Your task to perform on an android device: I want to get notification 30 minutes before any event
Image 0: 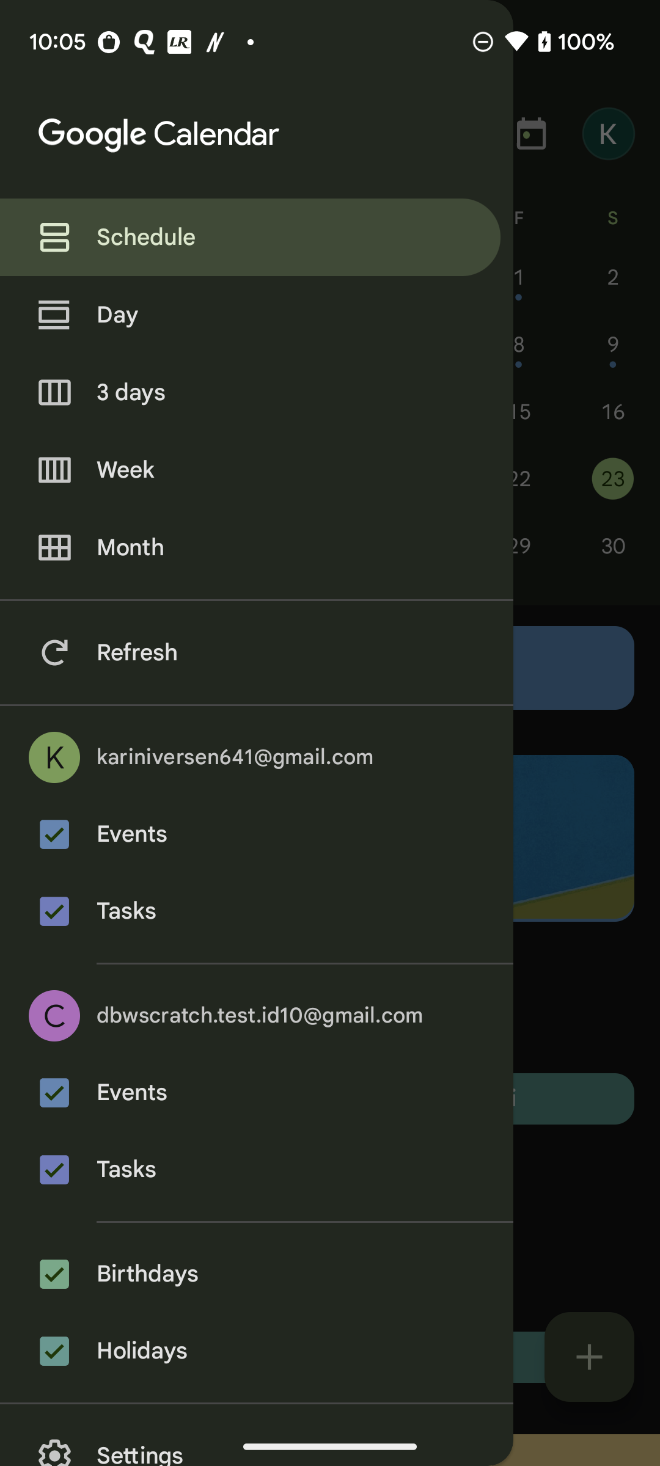
Click on the Settings icon option
Step 0: click (330, 1450)
Image 1: 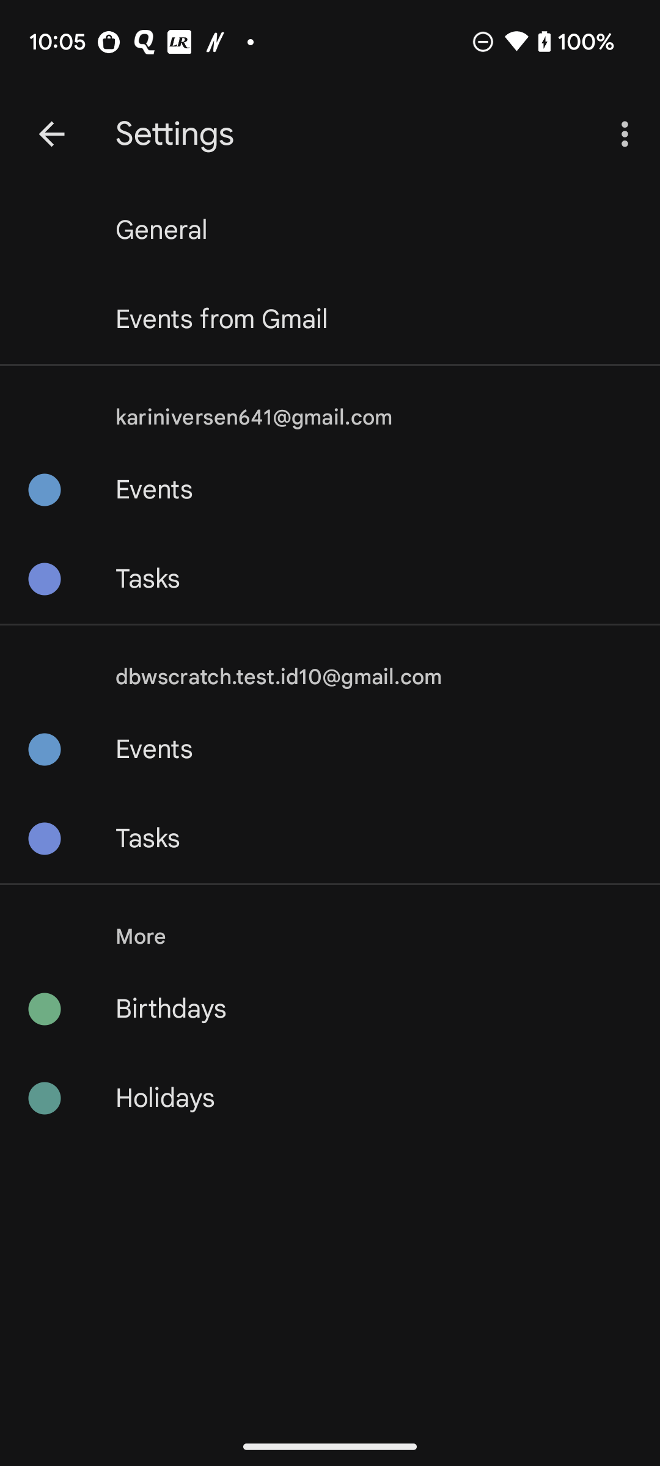
Click on the events option just below the kariniversen641@gmail.com id
Step 1: click (154, 489)
Image 3: 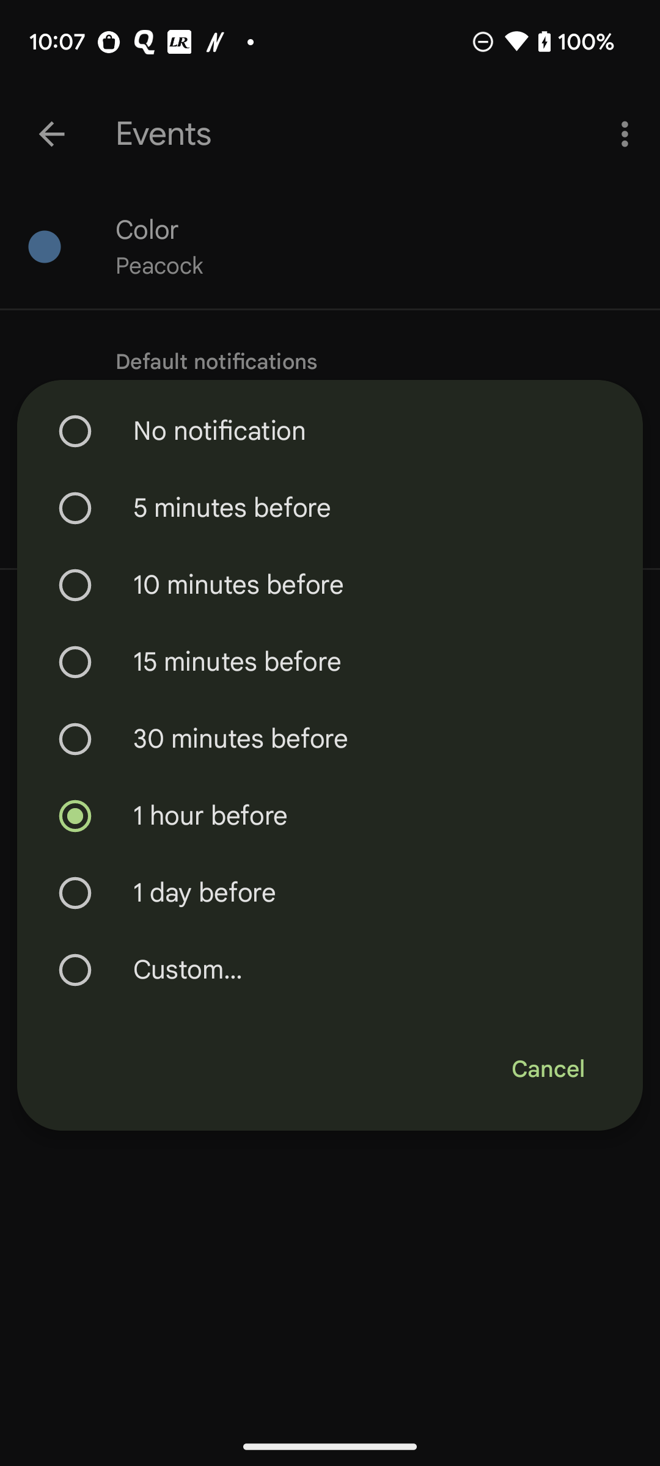
click on the 30 minutes before option
Step 3: click (329, 738)